Your task to perform on an android device:  I want to look for a file called Recording 1 in Google Drive.
Image 0: 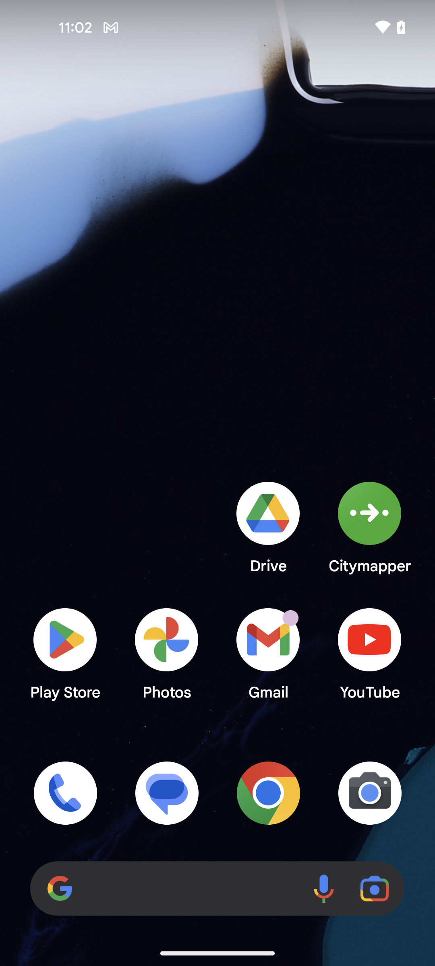
open the Drive app
Step 0: open app "Drive"
Image 1: 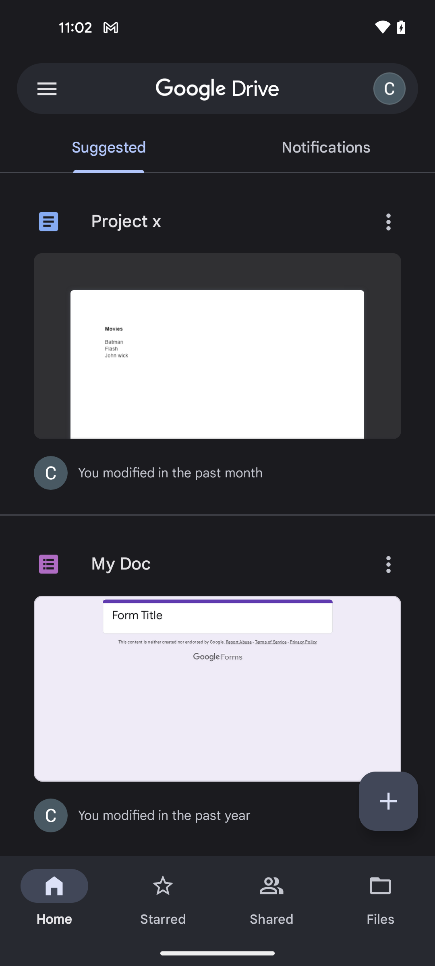
click on the top search bar 
Step 1: click (255, 88)
Image 2: 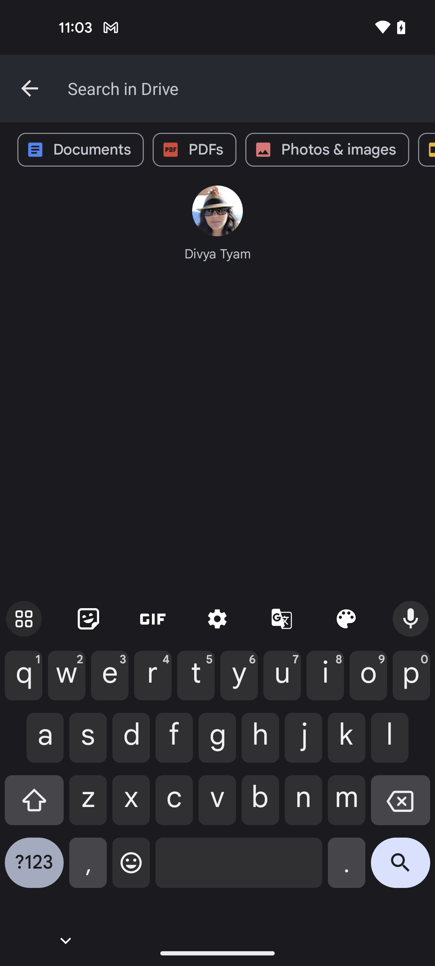
enter the file name Recordin 1
Step 2: type "Recording 1"
Image 3: 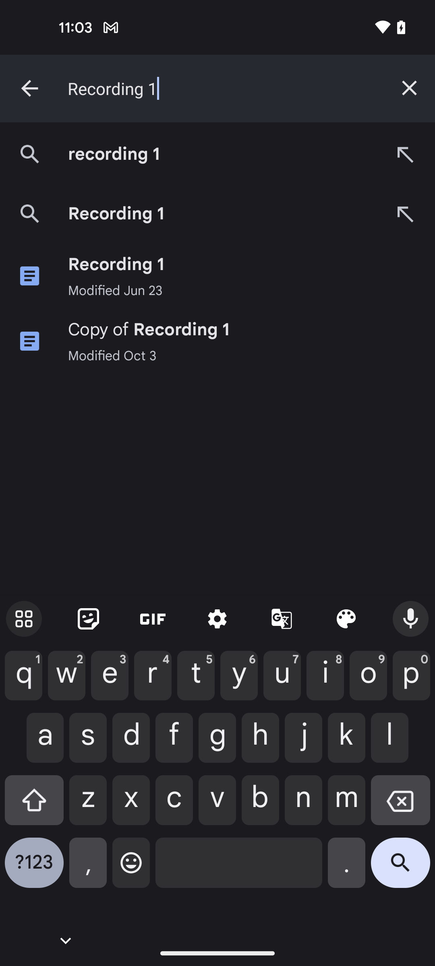
click on the search icon at the bottom right corner of the screen
Step 3: click (400, 869)